Your task to perform on an android device: Share bus schedule information with my friend Amelia Miller on her gmail account, amelia.miller2709@gmail.com from the Omio app.
Image 0: 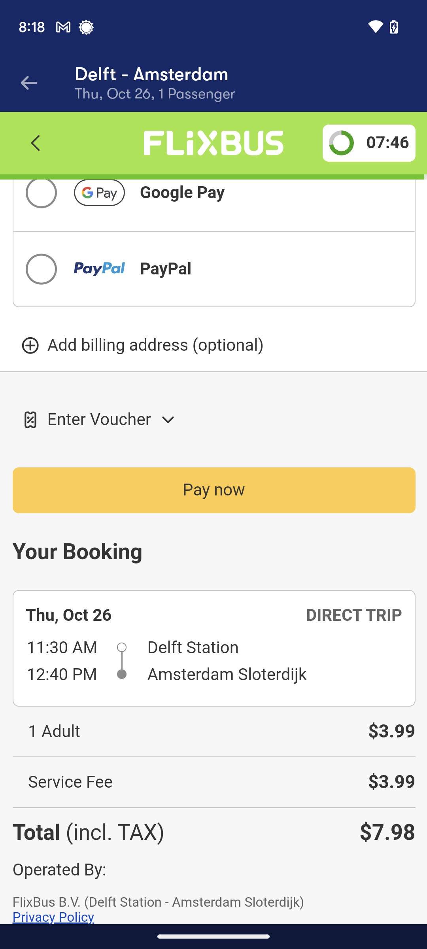
Go back to the bus schedule.
Step 0: press back button
Image 1: 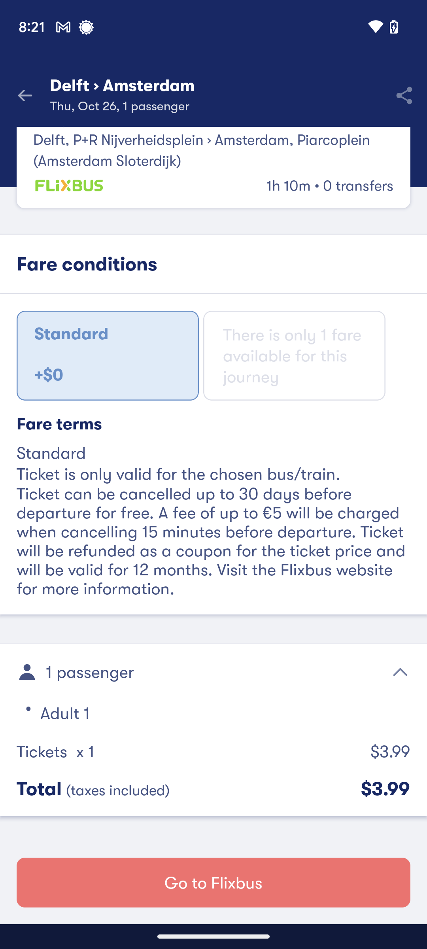
Click on the share icon at the top-right corner of the screen.
Step 1: click (404, 95)
Image 2: 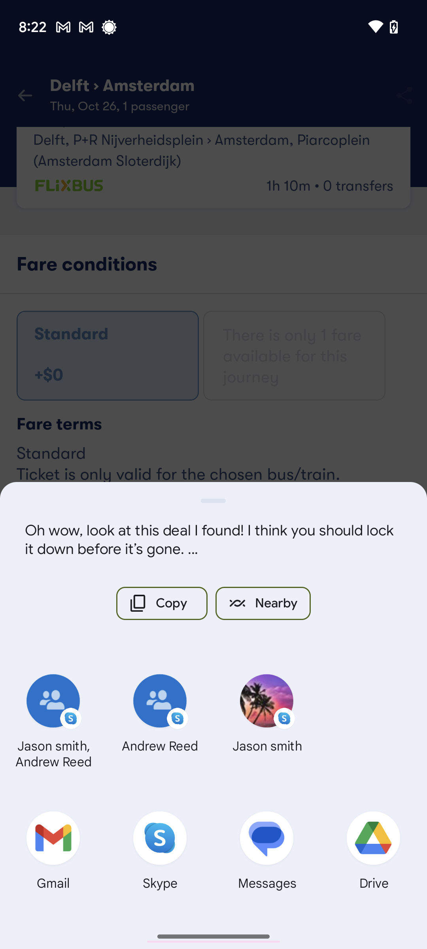
Click on the Gmail icon.
Step 2: click (53, 854)
Image 3: 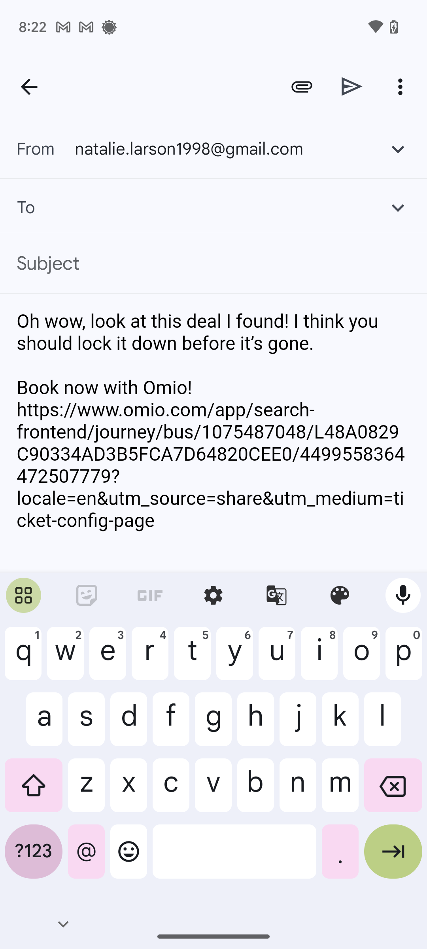
Type in the email address: amelia.miller2709@gmail.com.
Step 3: type "amelia.miller2709@gmail.com"
Image 4: 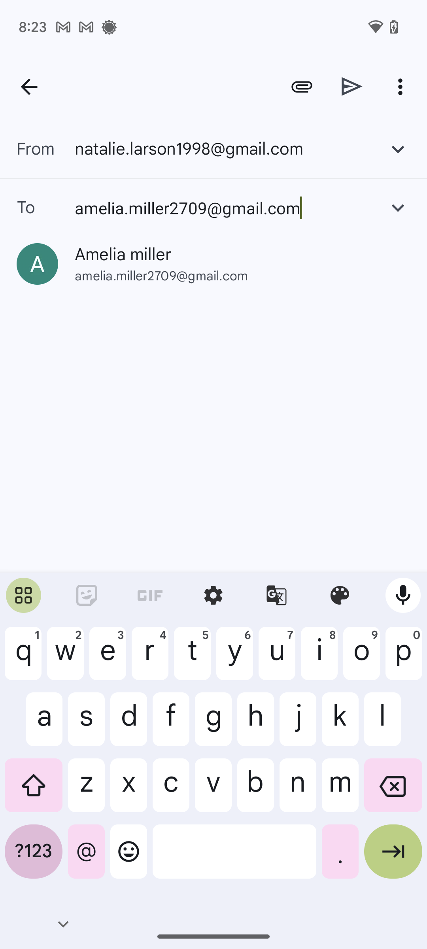
At the bottom-right corner of the keyboard, click on the arrow icon.
Step 4: click (393, 858)
Image 5: 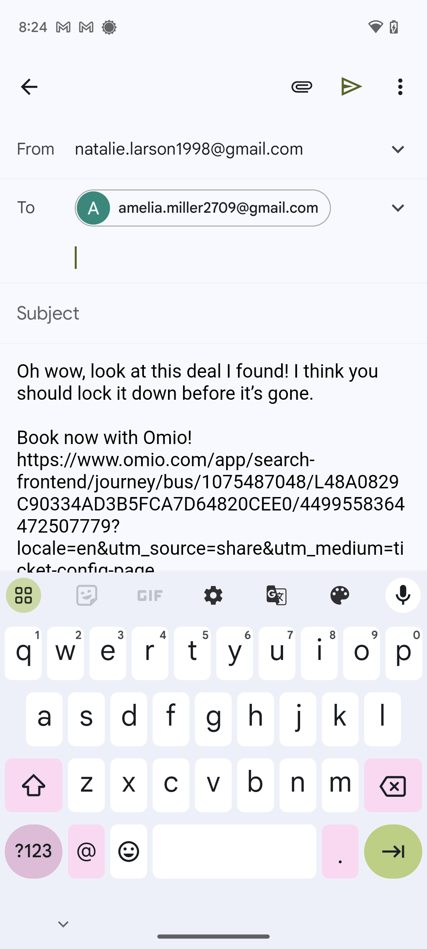
Click on the send icon at the top-right corner of the screen.
Step 5: click (352, 86)